Your task to perform on an android device: With a 3.8-star review, the Khadija drill machine appears to be well-made. Use the Amazon app to see the KHADIJA drill machine's specifications.
Image 0: 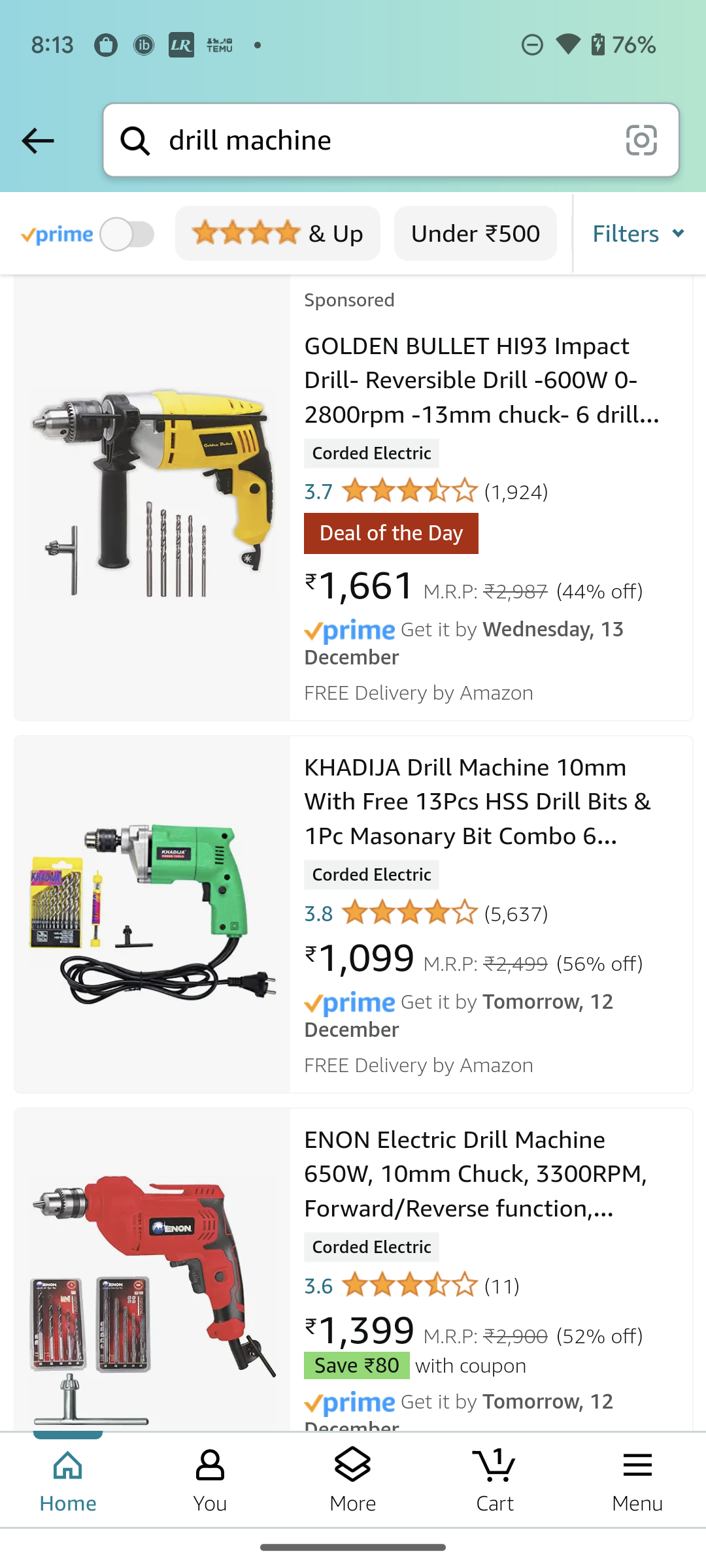
Click on the KHADIJA drill machine
Step 0: click (152, 914)
Image 1: 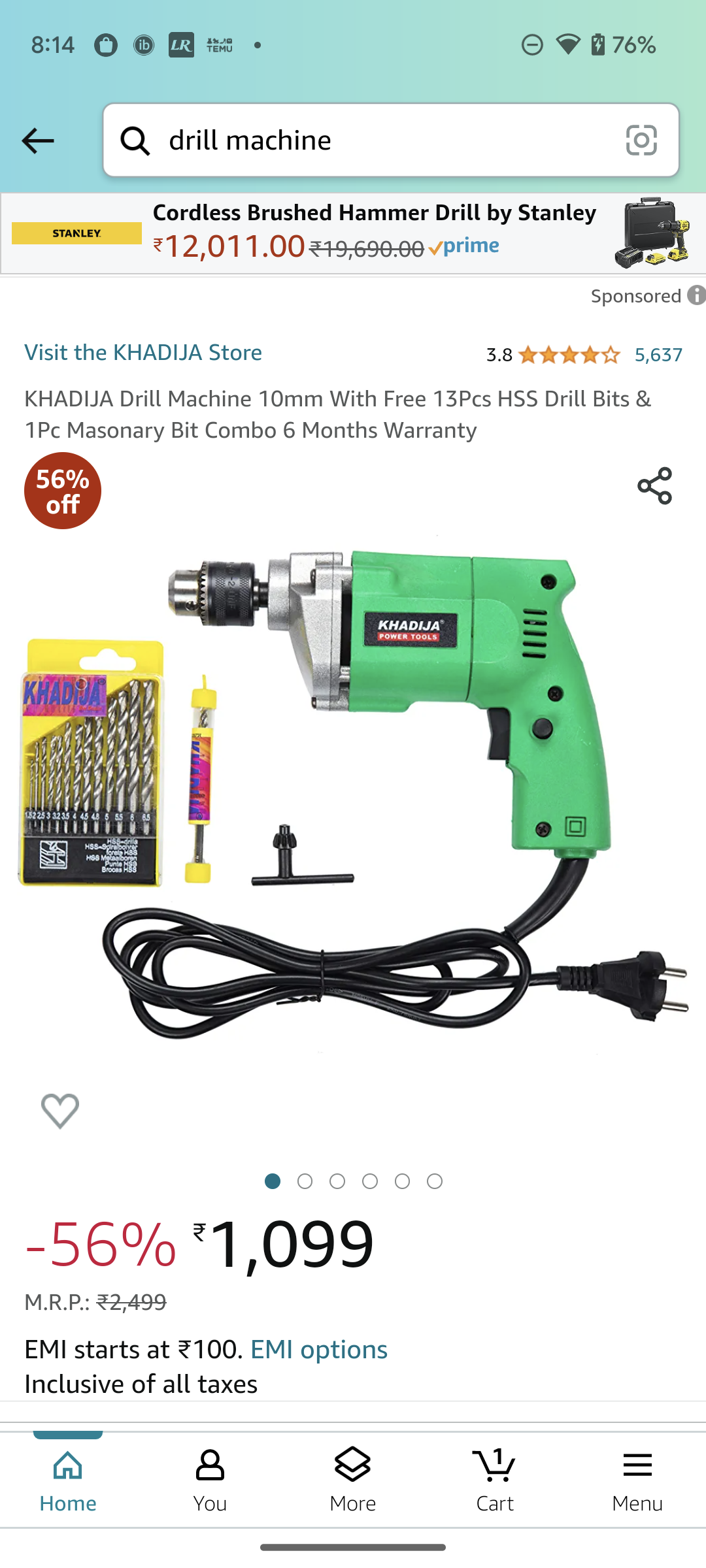
swipe up for product specifications
Step 1: scroll down
Image 2: 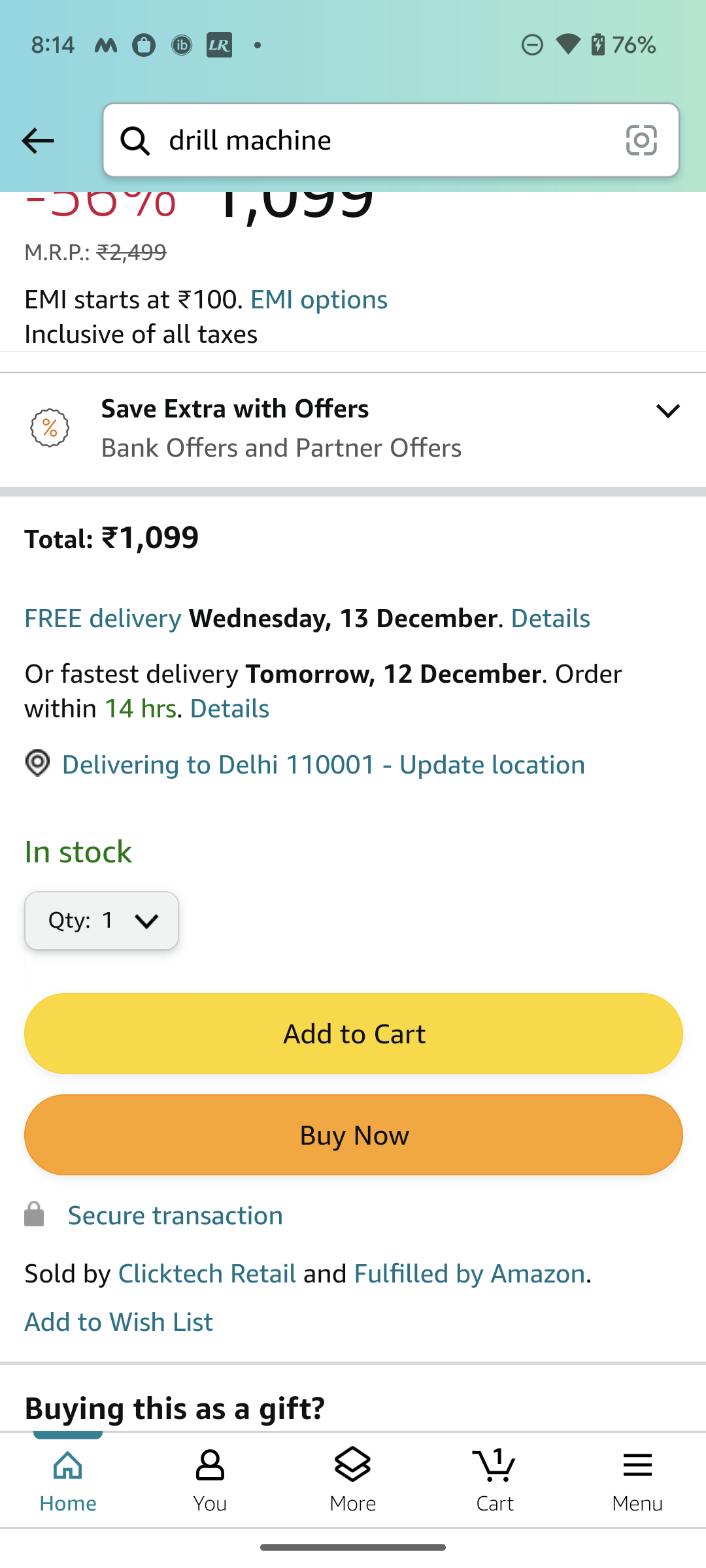
swipe up for product specifications
Step 2: scroll down
Image 3: 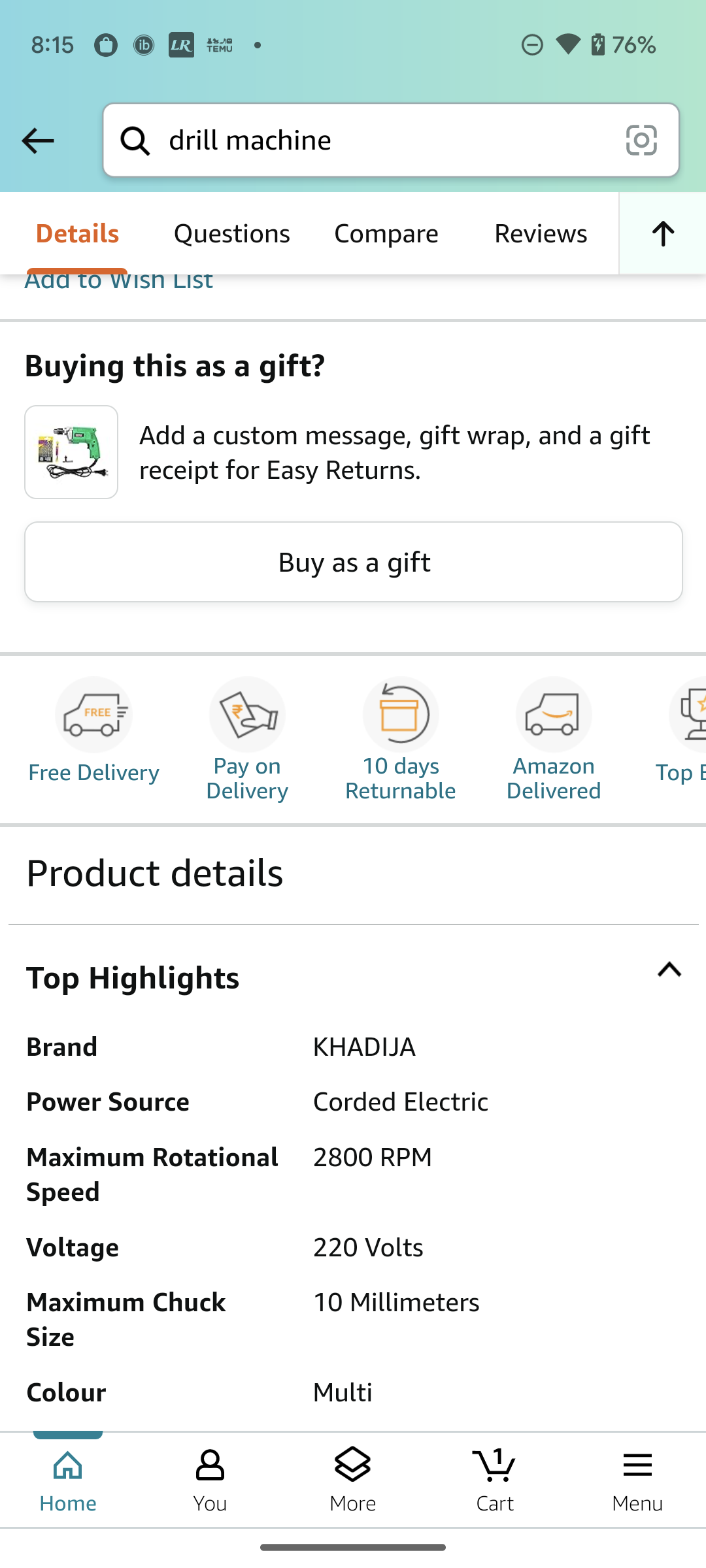
swipe up for product specifications
Step 3: scroll down
Image 4: 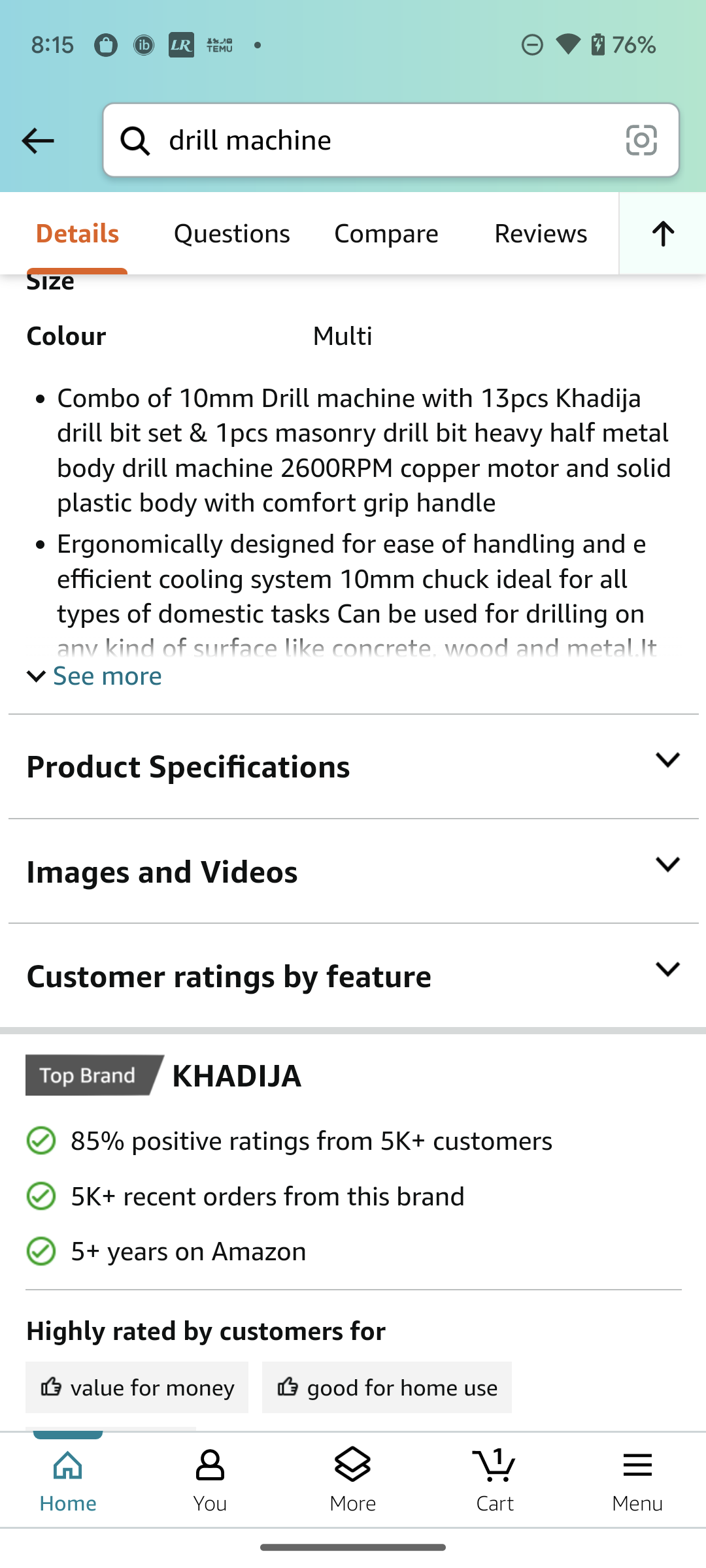
Click on the Product Specifications
Step 4: click (328, 766)
Image 5: 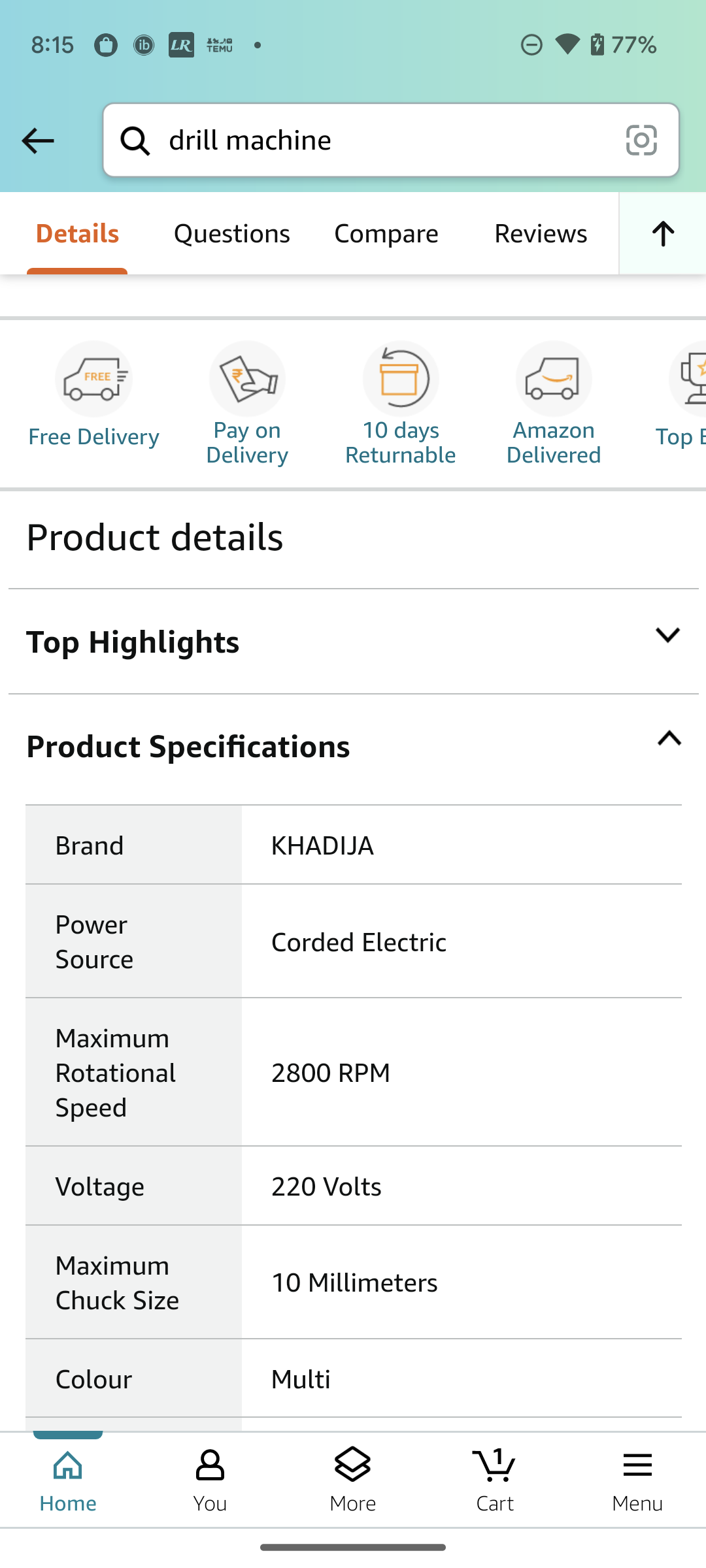
swipe up to view the Product Specifications
Step 5: scroll down
Image 6: 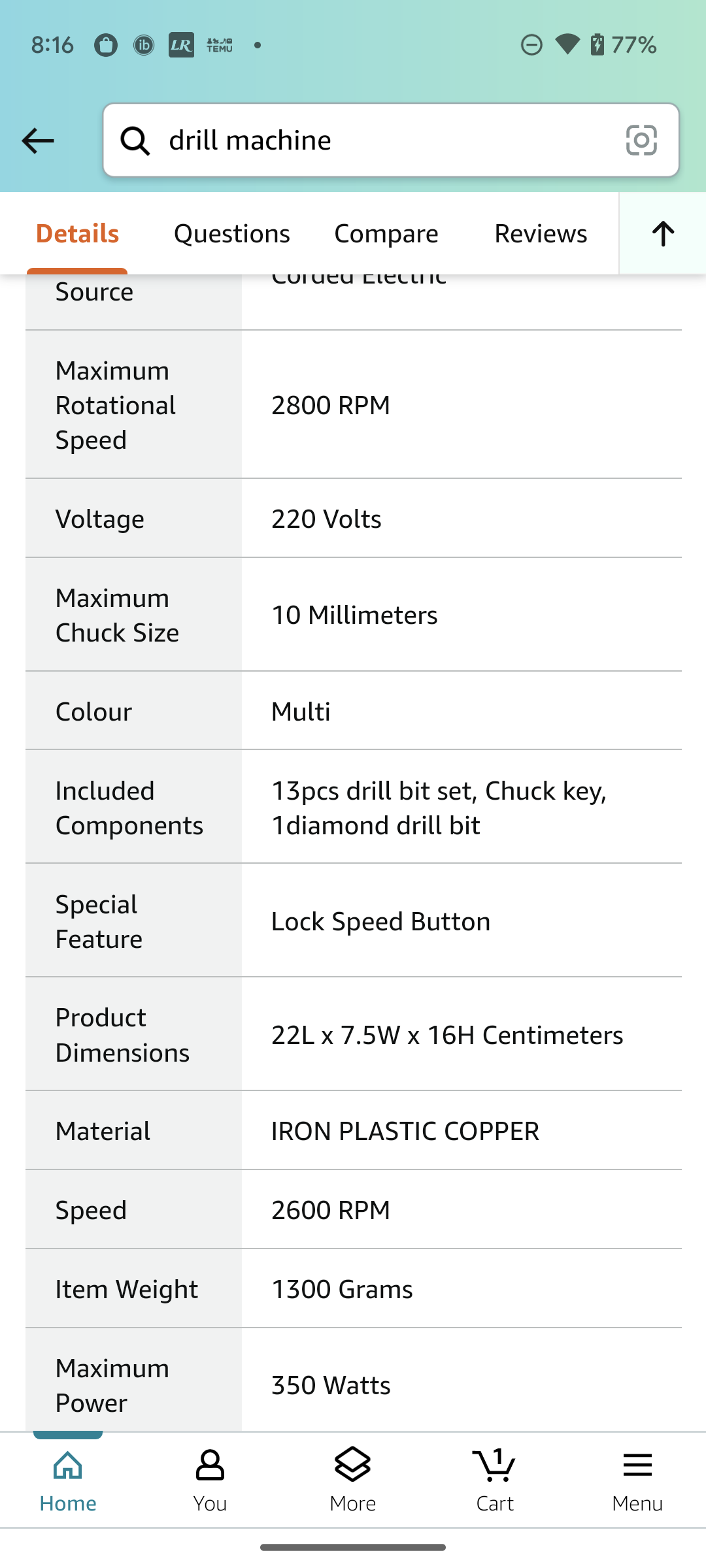
swipe up to view the Product Specifications
Step 6: scroll down
Image 7: 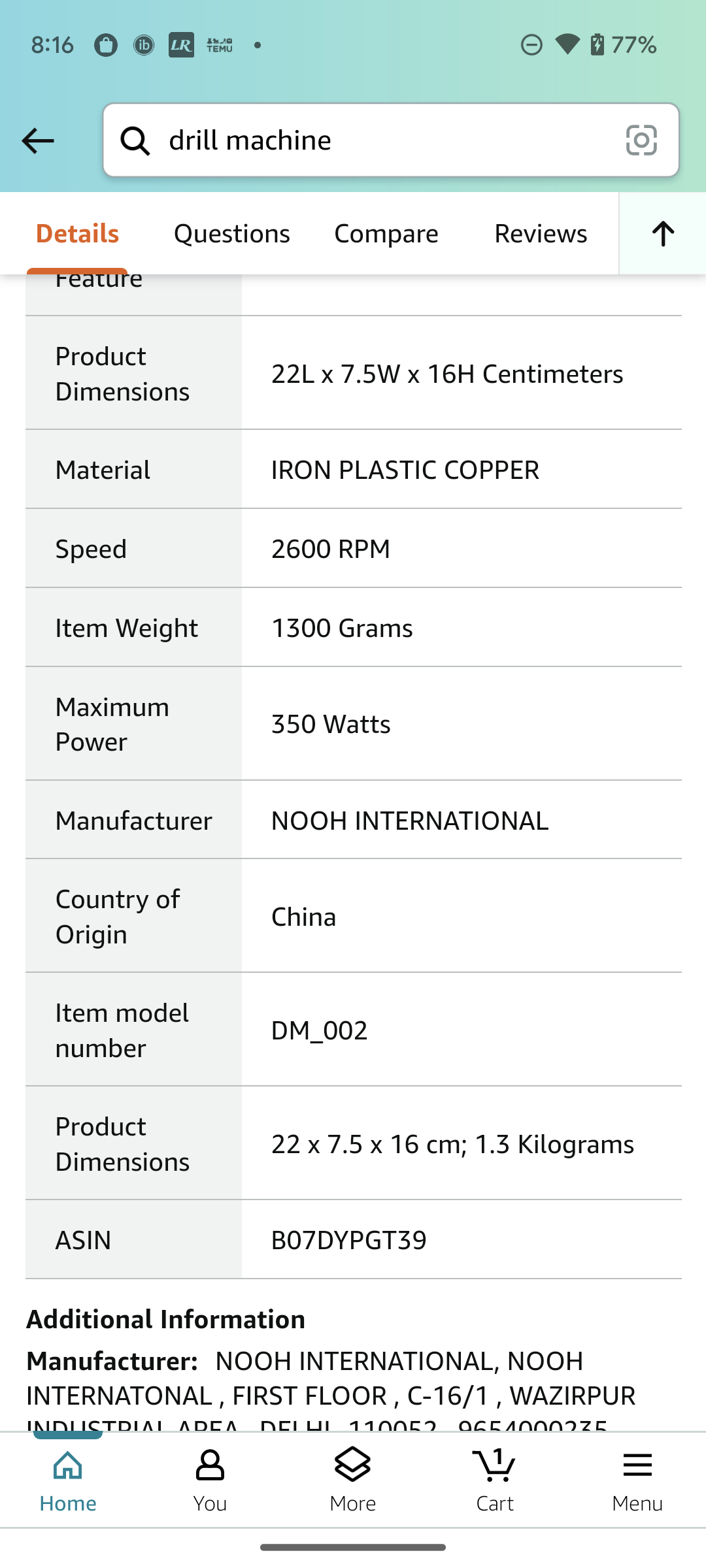
swipe up to view the Product Specifications
Step 7: scroll down